Your task to perform on an android device: I want to add the rectangle shape into drawing
Image 1: 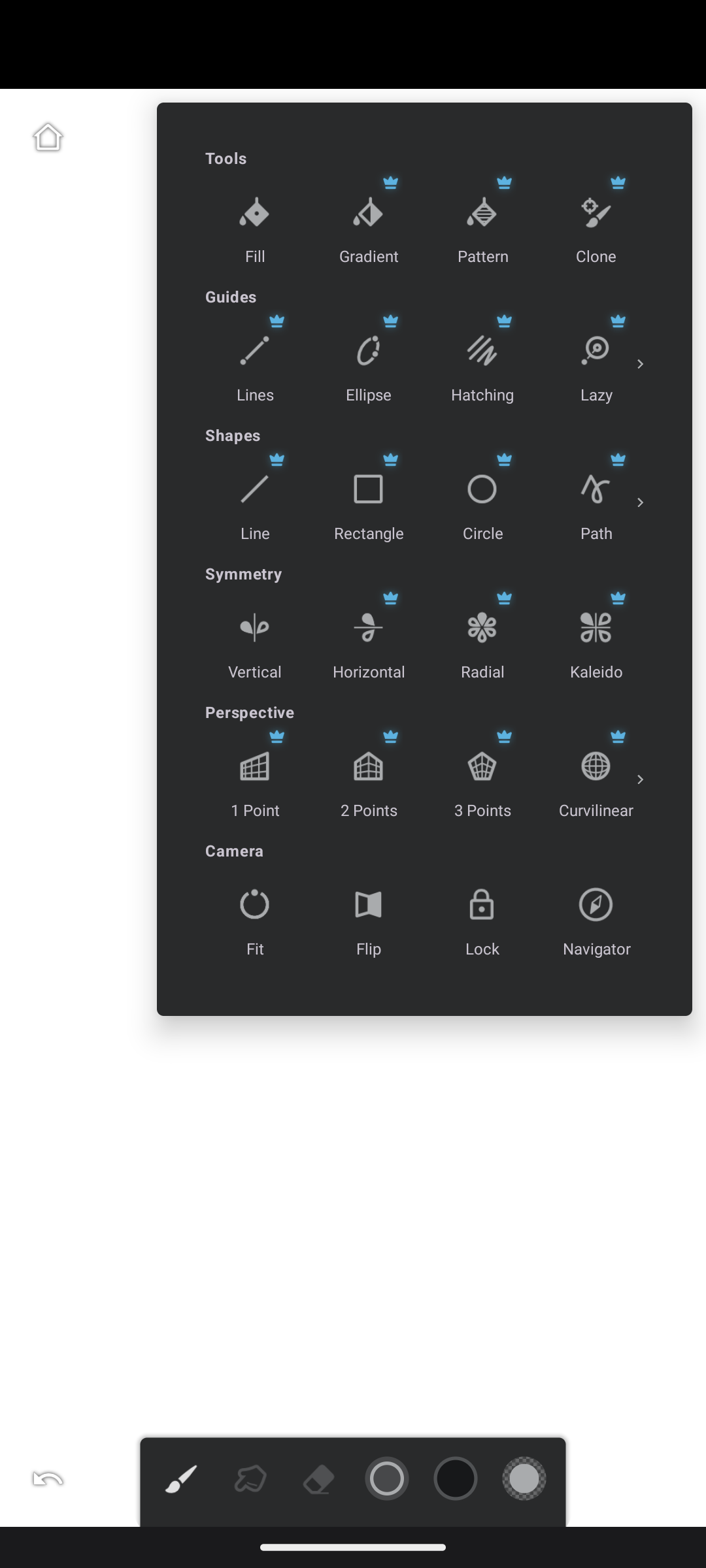
select the rectangle under Shapes option
Step 1: click (367, 484)
Image 2: 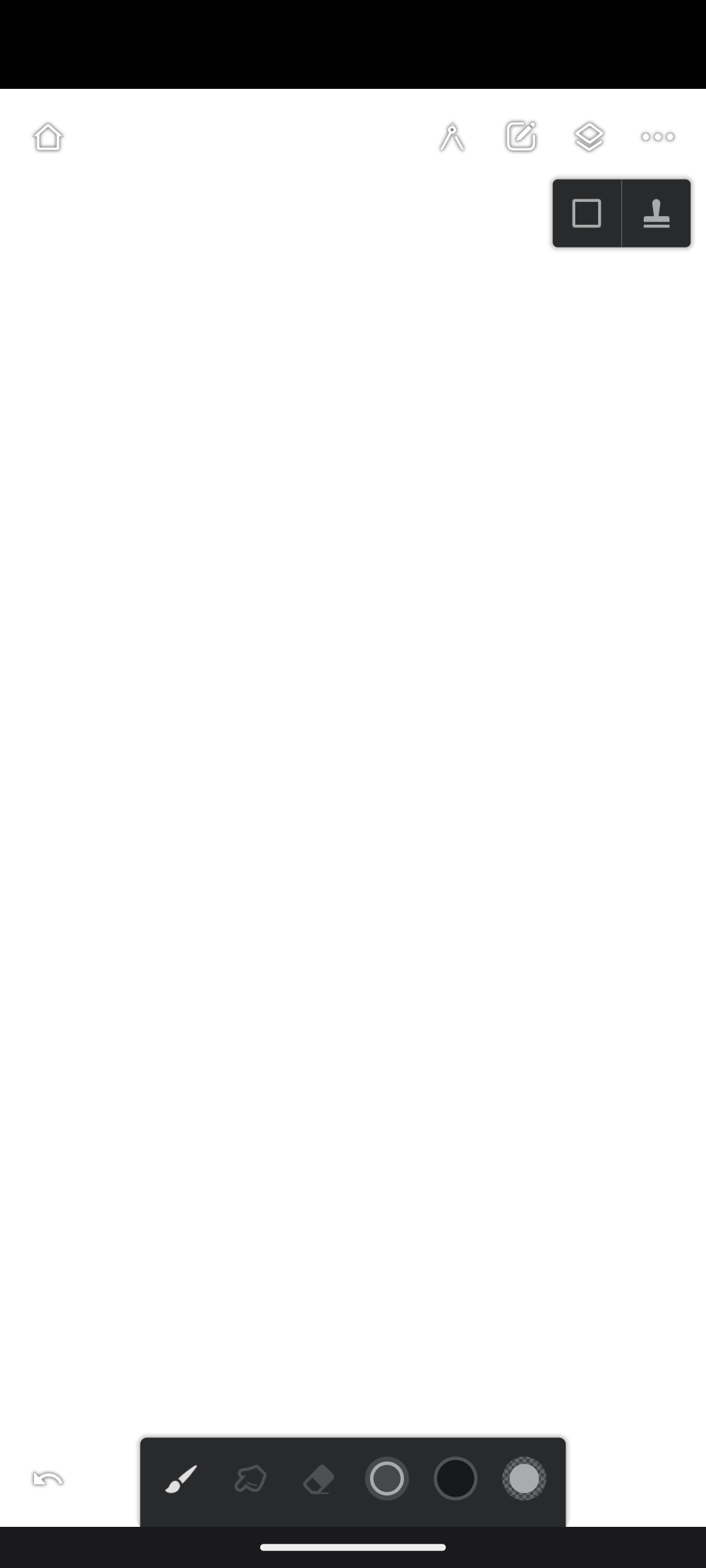
draw the rectangle on the page
Step 2: click (290, 826)